Your task to perform on an android device: My wife asked me to share this First try of Clara audio recording with her, so send this audio recording to clarawagner98b@gmail.com on the Gmail app.
Image 0: 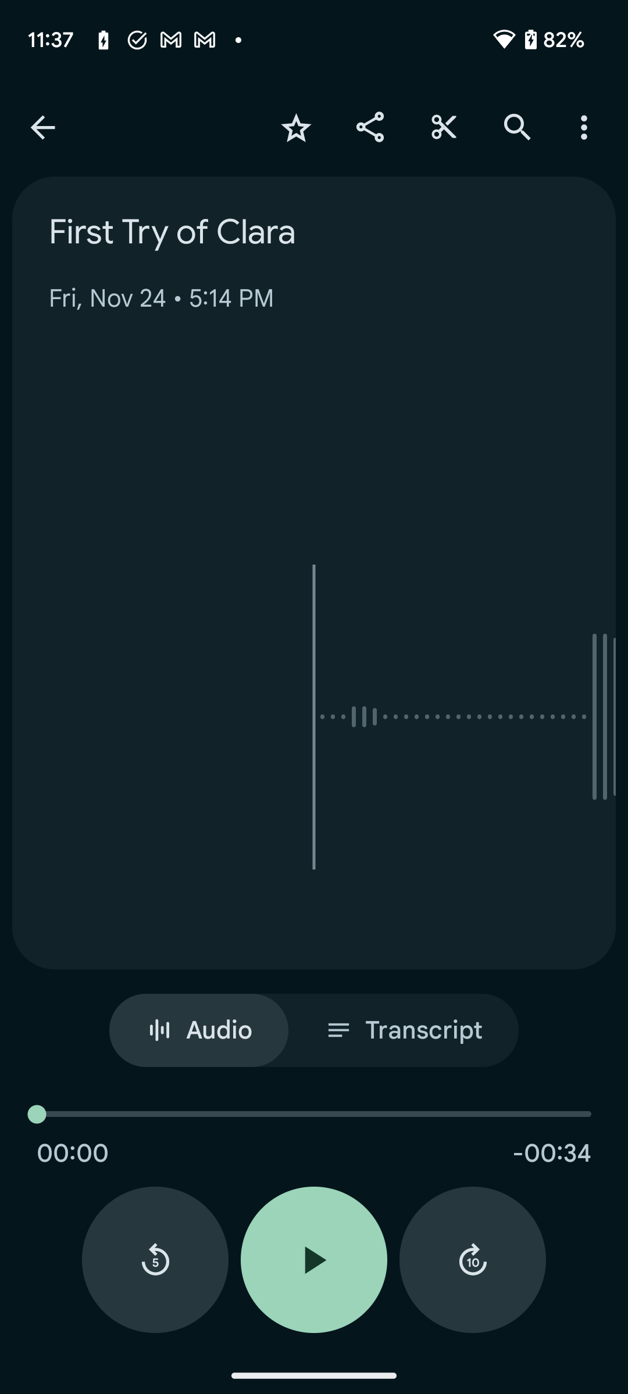
Click on the share icon at the top of the screen to share this audio.
Step 0: click (370, 127)
Image 1: 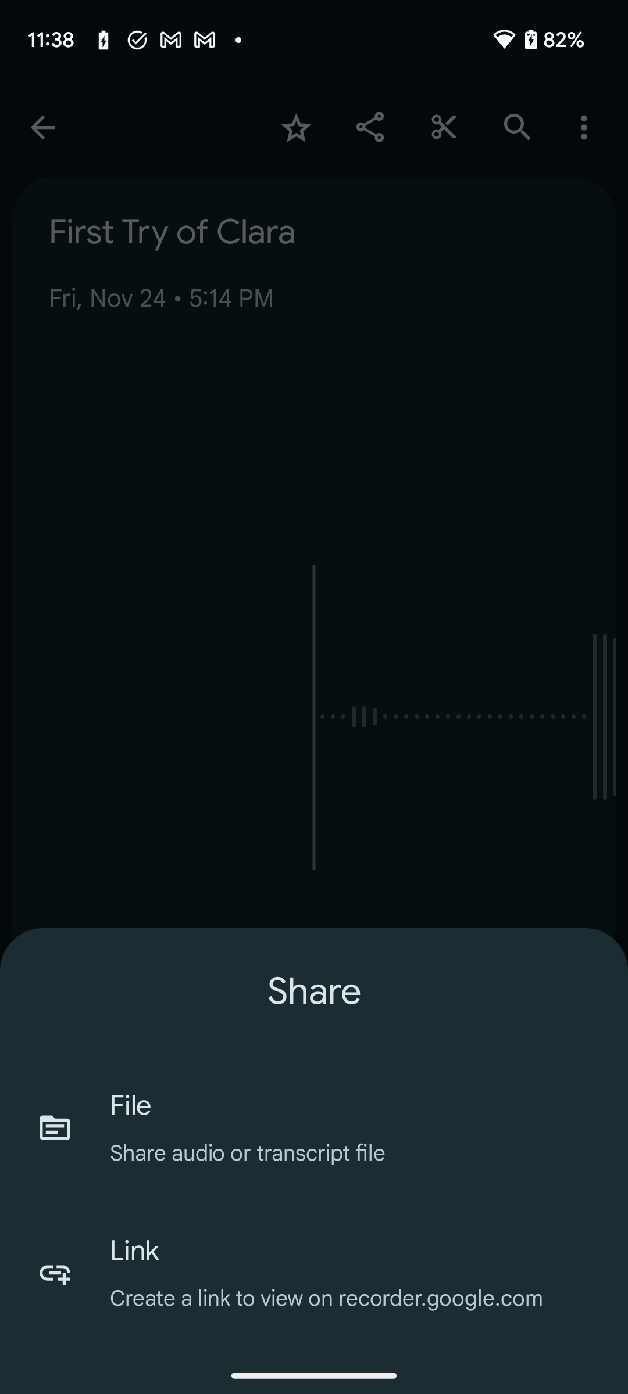
Click on the File option to select the file to share.
Step 1: click (314, 1127)
Image 2: 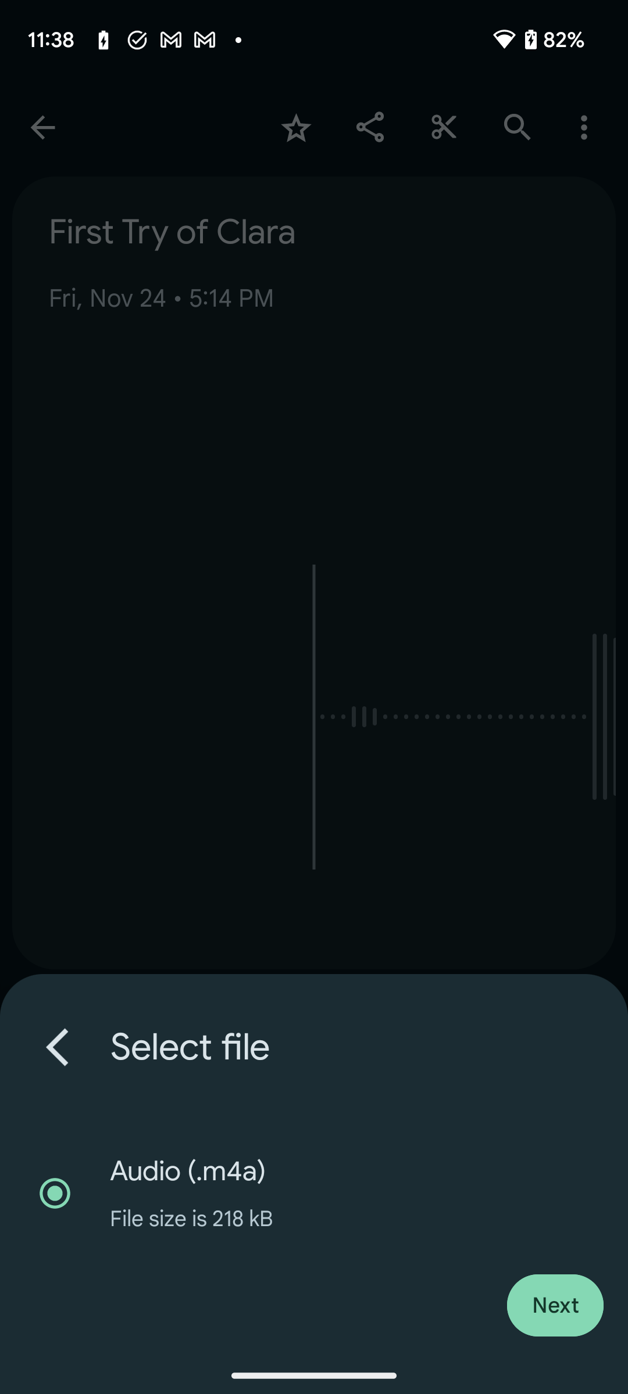
Click on the Next button to send this file.
Step 2: click (555, 1305)
Image 3: 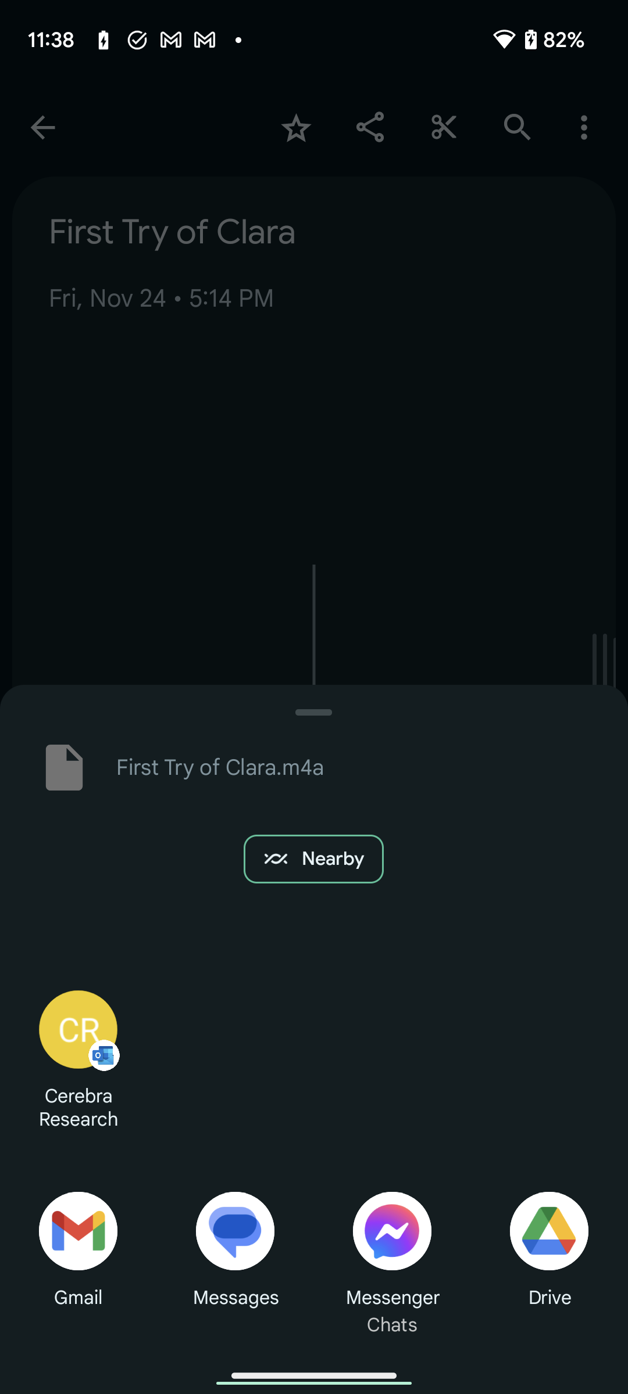
Click on the Gmail app icon to send this file.
Step 3: click (77, 1231)
Image 4: 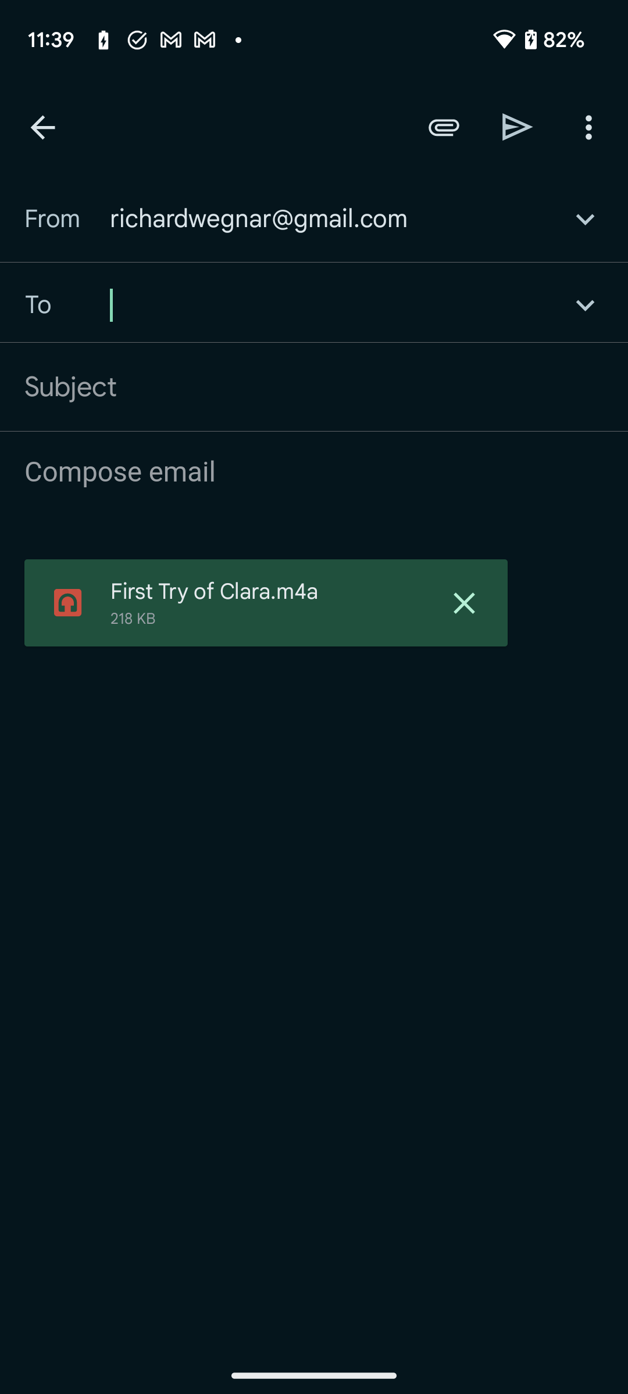
Type clarawagner98b@gmail.com in the recipient section.
Step 4: type "clarawagner98b@gmail.com"
Image 5: 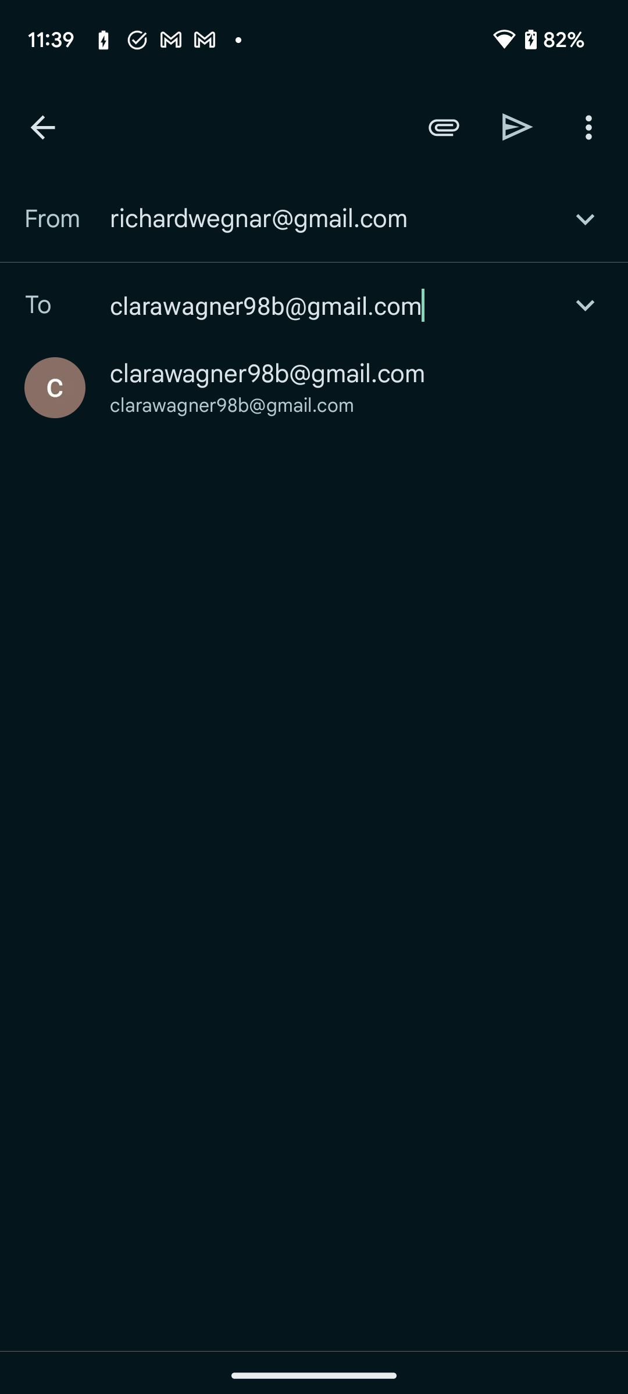
Click on the suggested account to select the recipient account.
Step 5: click (267, 373)
Image 6: 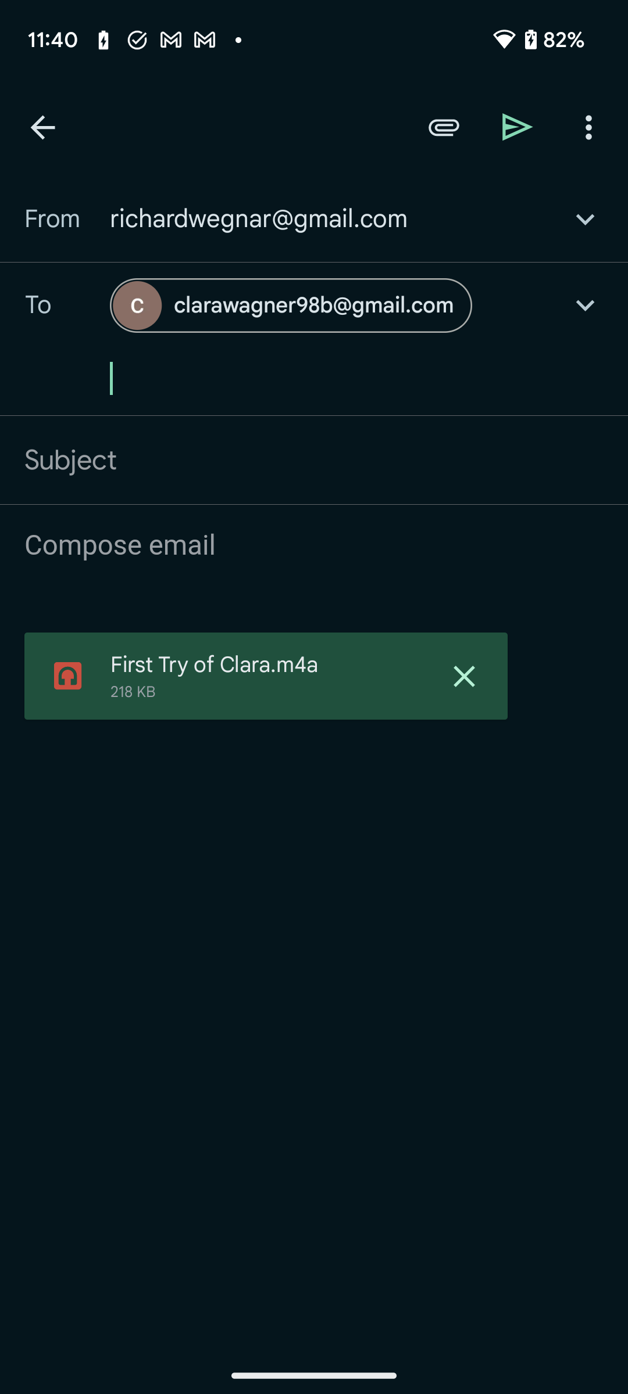
Click on the send icon at the top of the screen to send this audio to my wife.
Step 6: click (518, 127)